Your task to perform on an android device: Open Lner app, Search for train schedules from Edinburgh to Glasgow on 17th August at 7am.
Image 1: 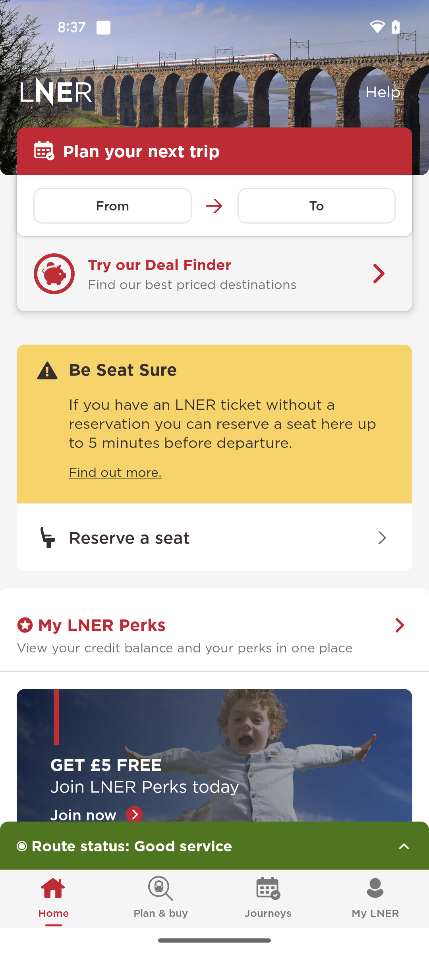
Go to the Plan & buy tab
Step 1: click (158, 894)
Image 2: 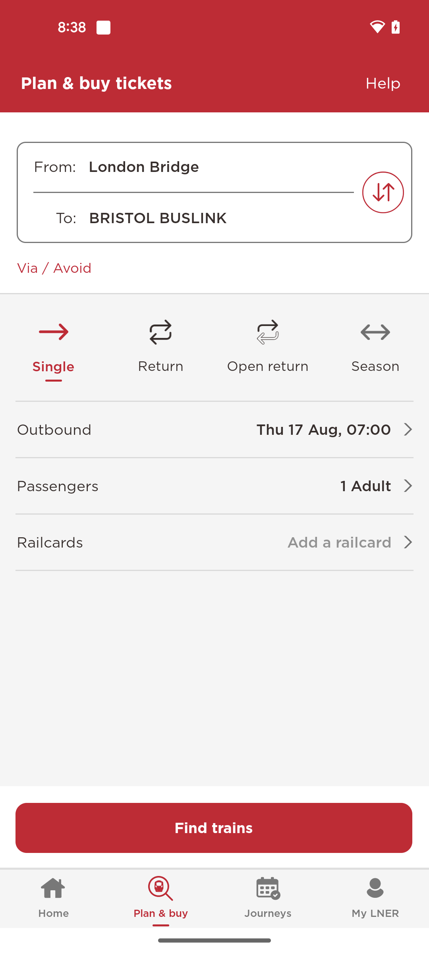
Click on the Departure city section
Step 2: click (147, 167)
Image 3: 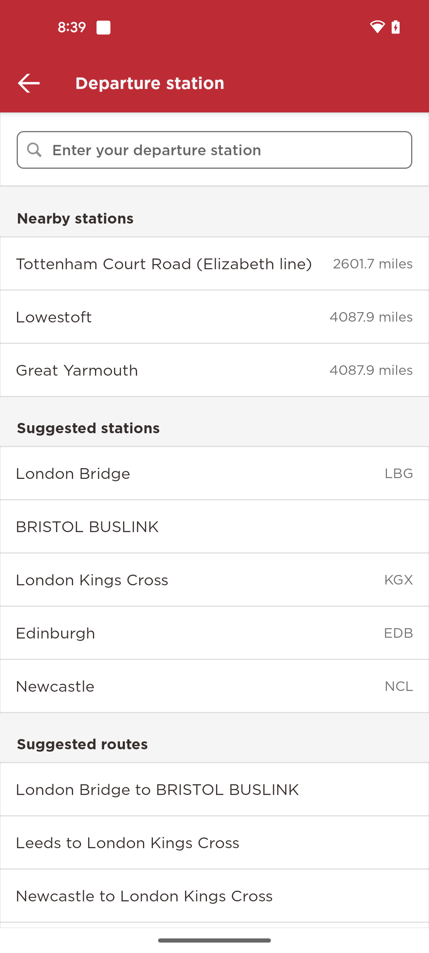
Search for Edinburgh city
Step 3: type "Edinburgh"
Image 4: 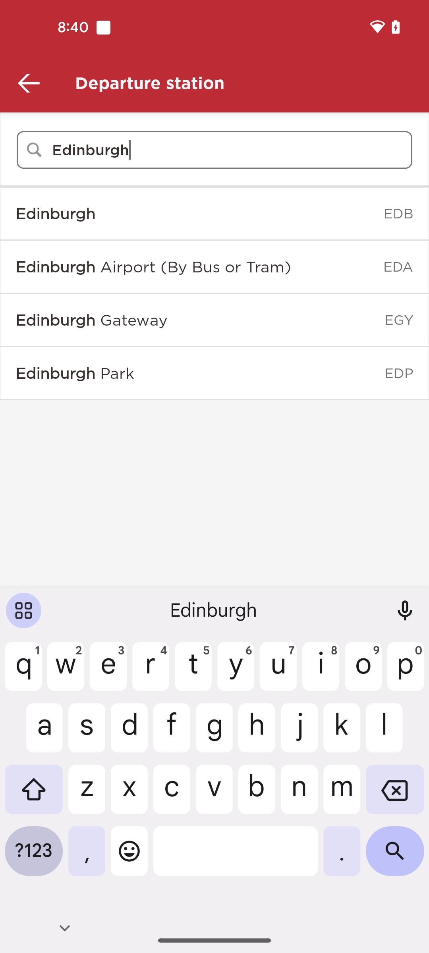
Select the first search result
Step 4: click (192, 213)
Image 5: 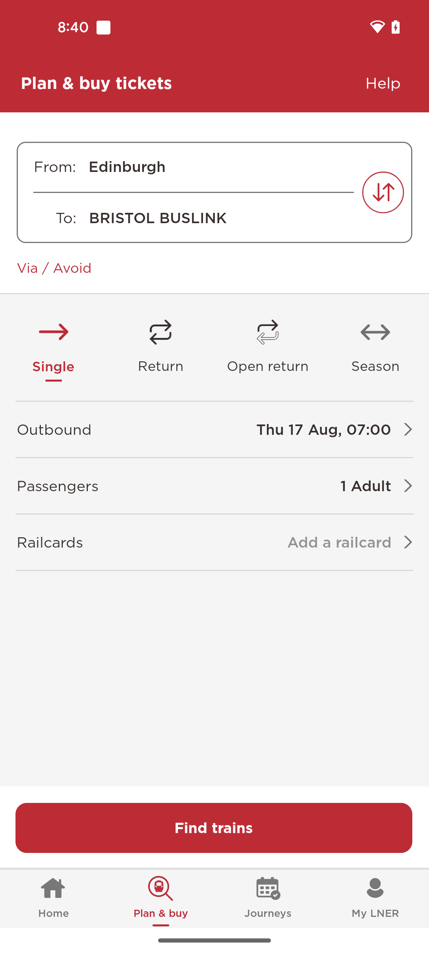
Click on the Arrival city section
Step 5: click (152, 218)
Image 6: 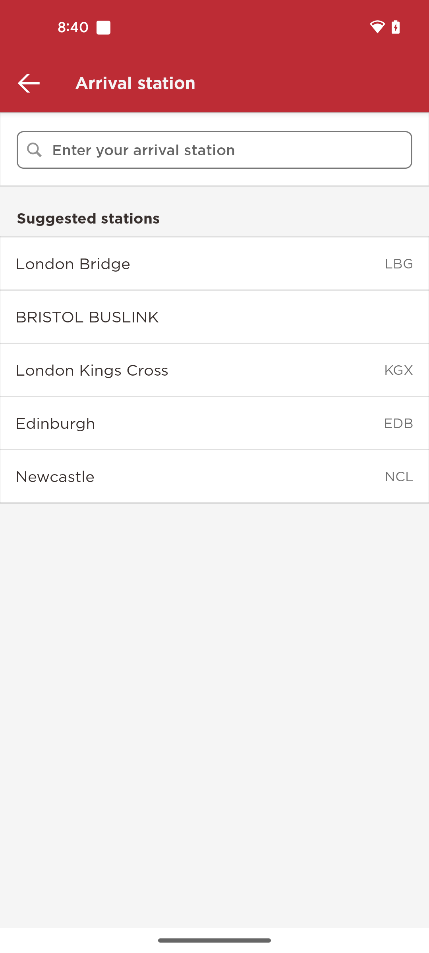
Search for Glasgow city
Step 6: type "Glasgow"
Image 7: 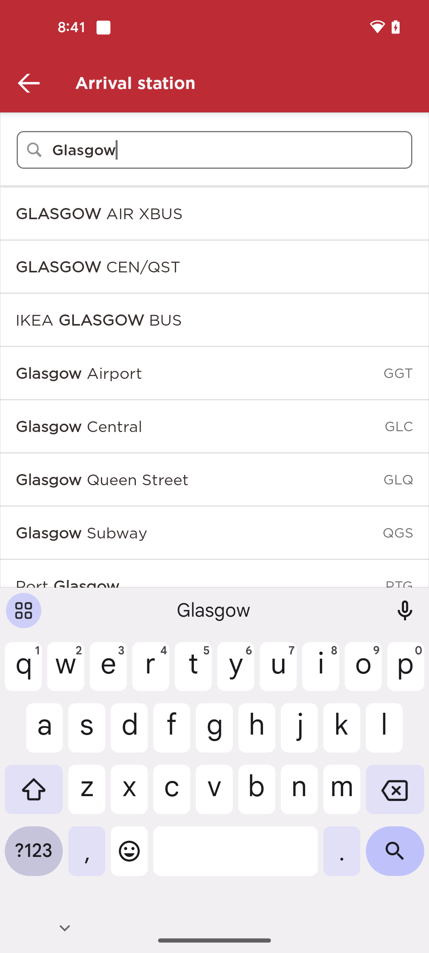
Select the first search result
Step 7: click (192, 213)
Image 8: 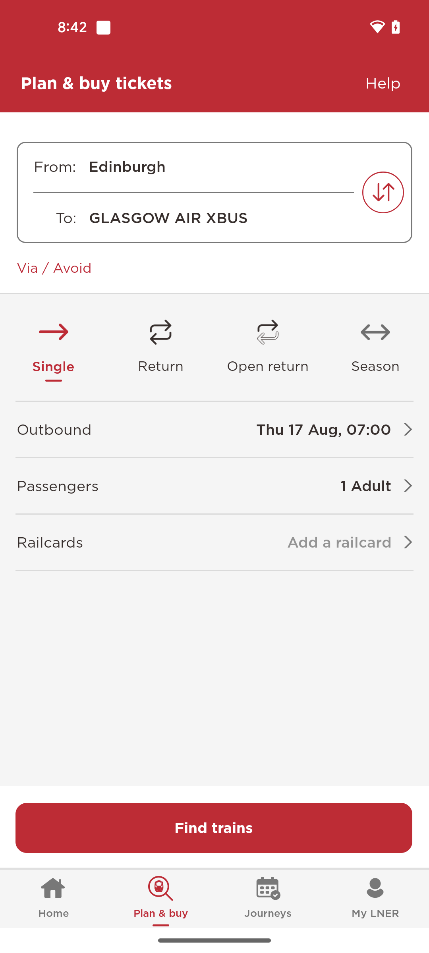
Click on the Find trains button
Step 8: click (214, 828)